Your task to perform on an android device: I had to go to Berlin for an important work, so I used the Trainline app to look for a Train from Southampton to London Blackfrairs on October 31 
Image 0: 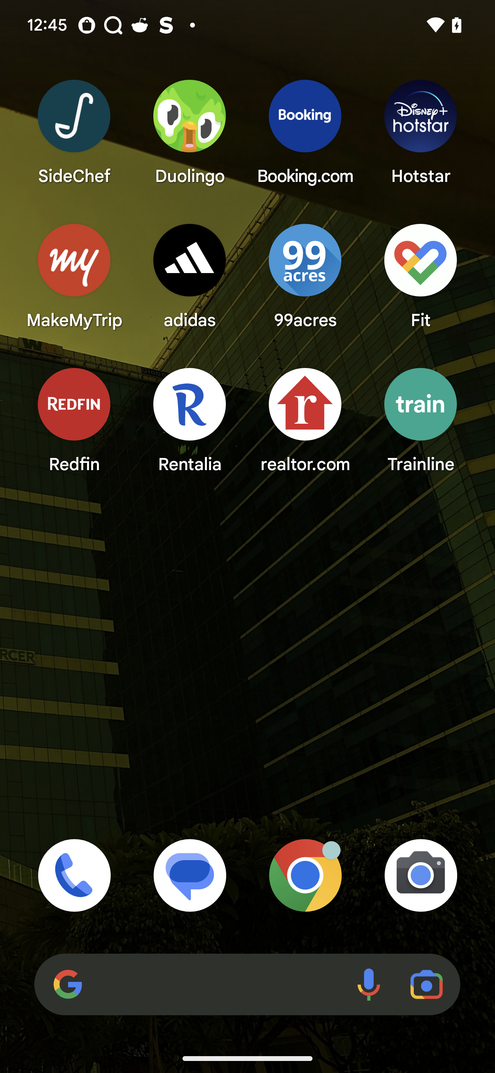
Open Trainline app
Step 0: open app "Trainline"
Image 1: 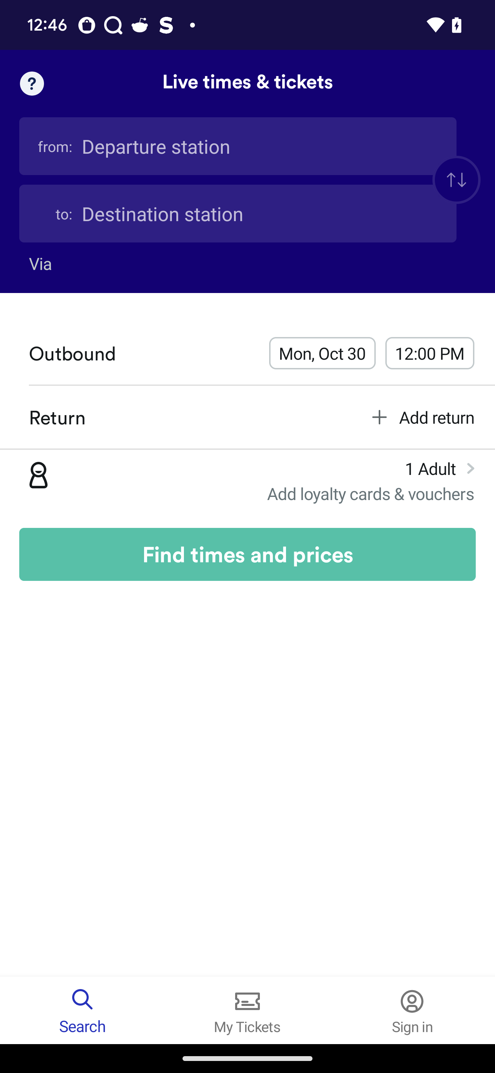
Click on the departure station
Step 1: click (238, 146)
Image 2: 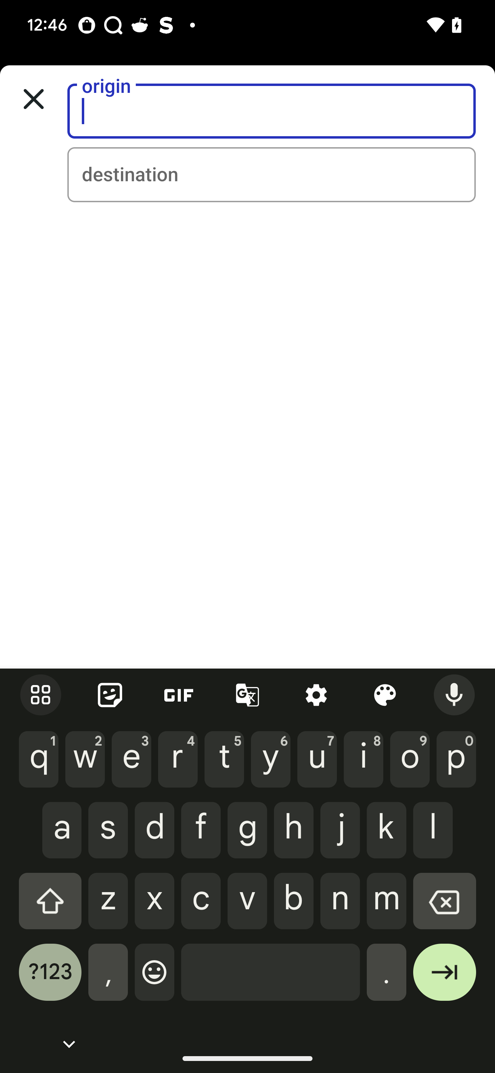
Type southampton in the origin tab
Step 2: type "Southampton"
Image 3: 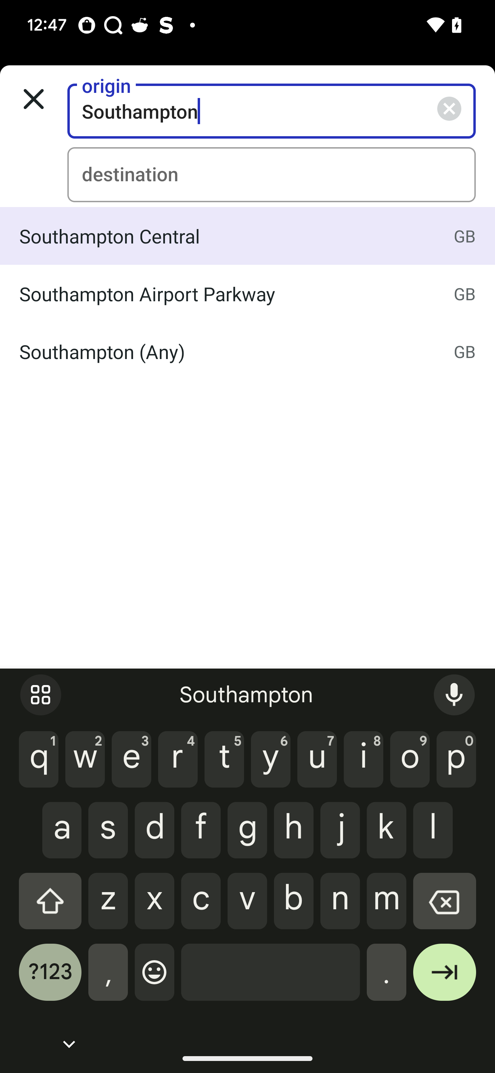
Click on the southampton any
Step 3: click (227, 351)
Image 4: 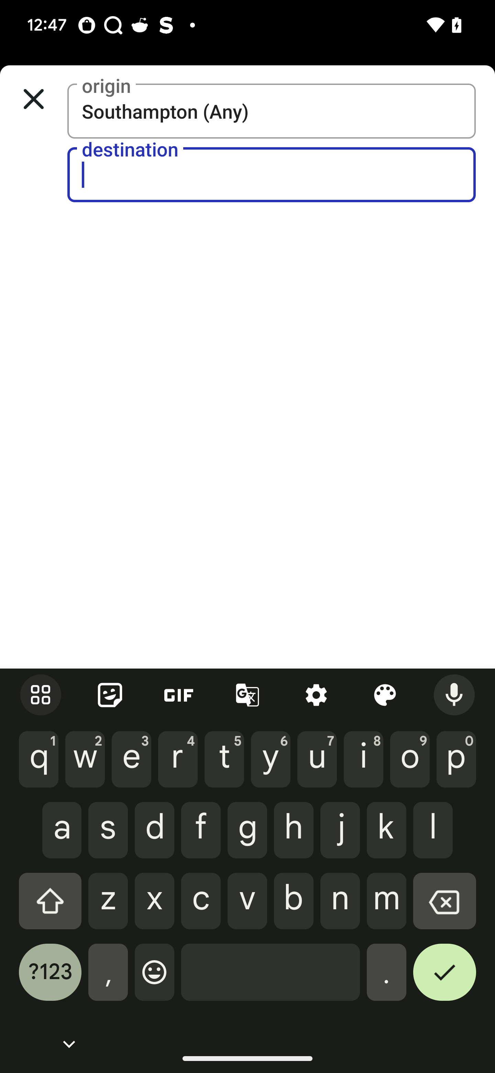
Type London Blackfrairs in the destination tab
Step 4: type "London Blackfrairs"
Image 5: 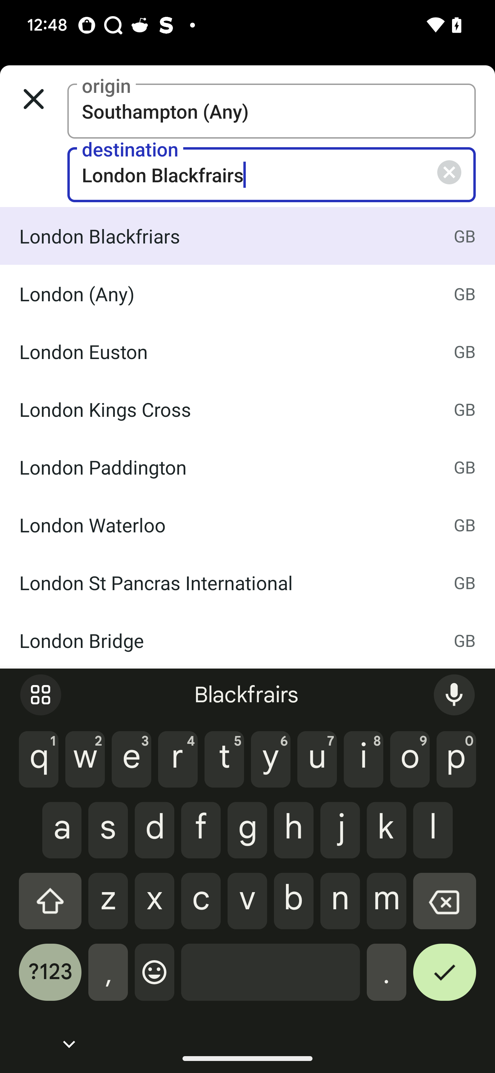
Click on the London Blackfrairs
Step 5: click (227, 236)
Image 7: 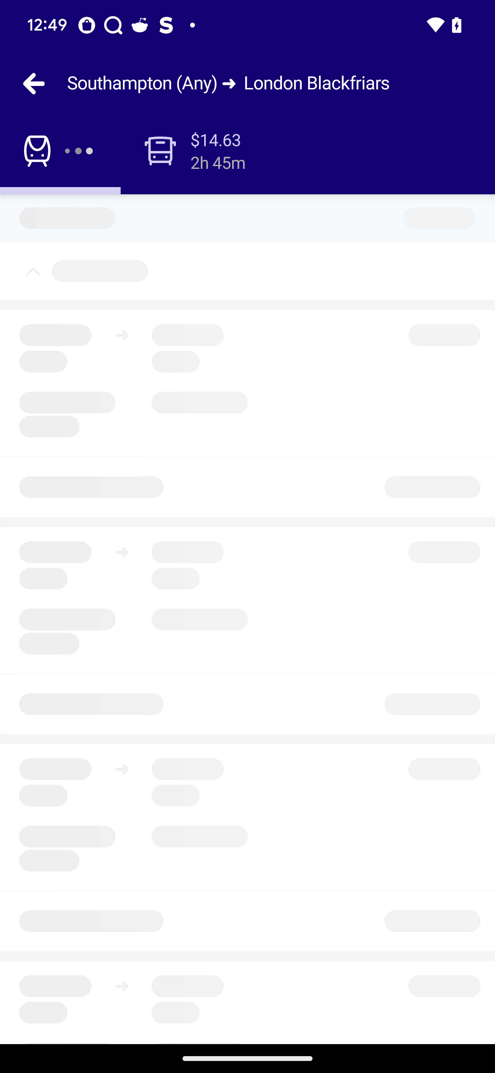
Click on the Find times and prices
Step 7: wait